Your task to perform on an android device: Open the Leaf Snap app and track your garden progress of African rose-mallow plants.
Image 0: 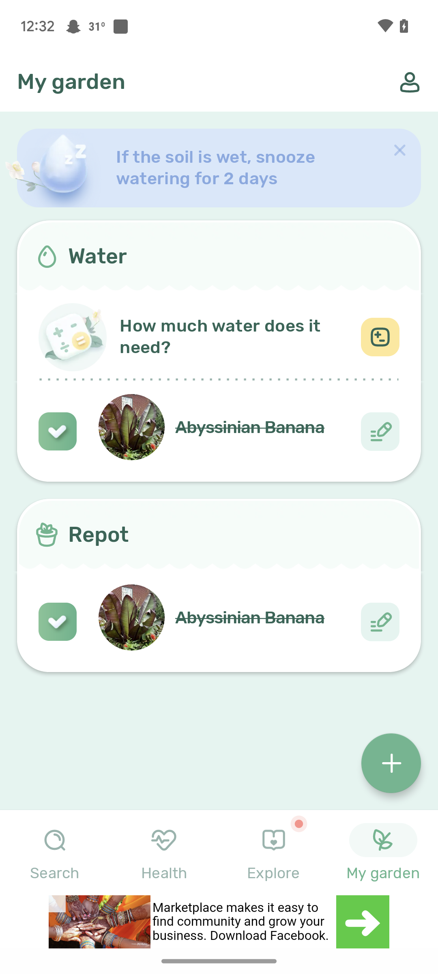
Open the Leaf Snap app
Step 0: open app "LeafSnap"
Image 1: 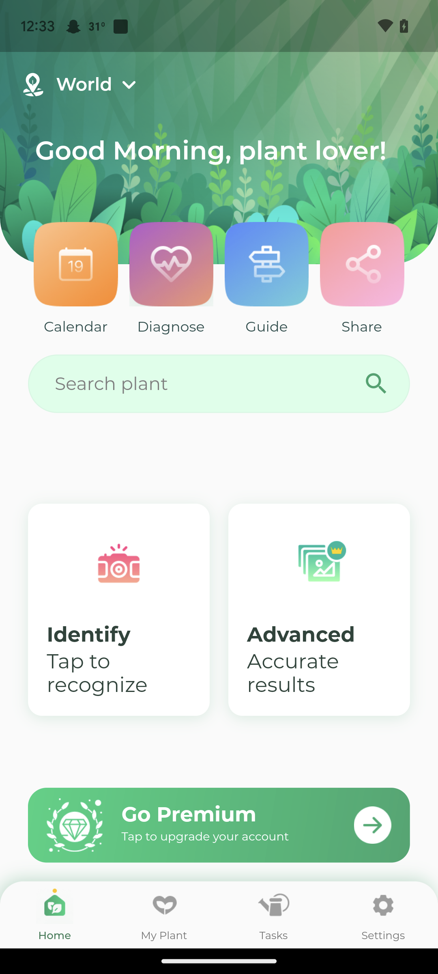
Go to the task tab at the bottom of the screen
Step 1: click (274, 915)
Image 2: 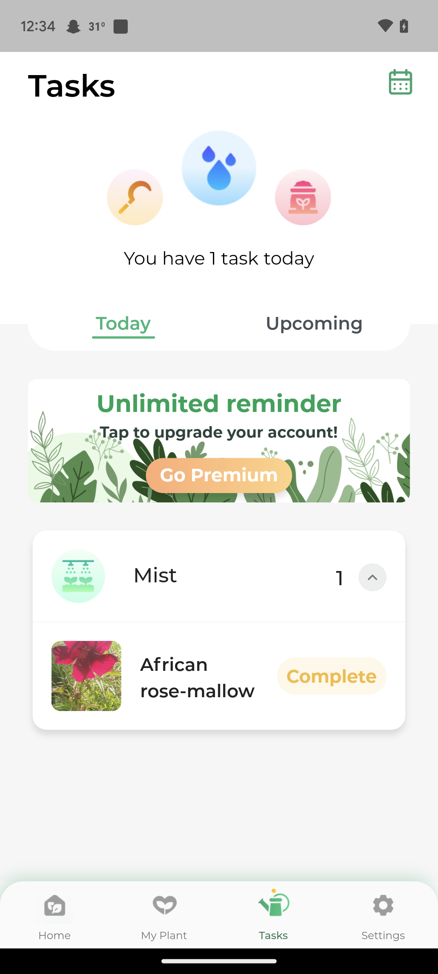
Click on the upcoming tab 
Step 2: click (314, 324)
Image 3: 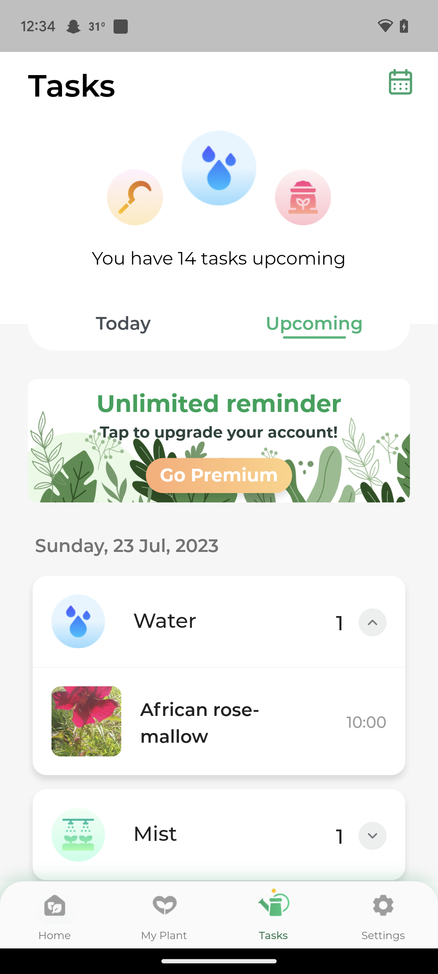
swipe up 
Step 3: scroll down
Image 4: 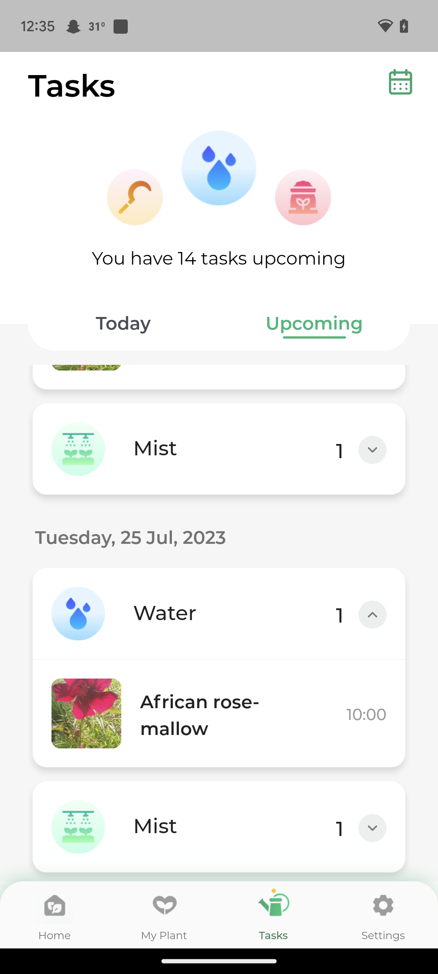
swipe up 
Step 4: scroll down
Image 5: 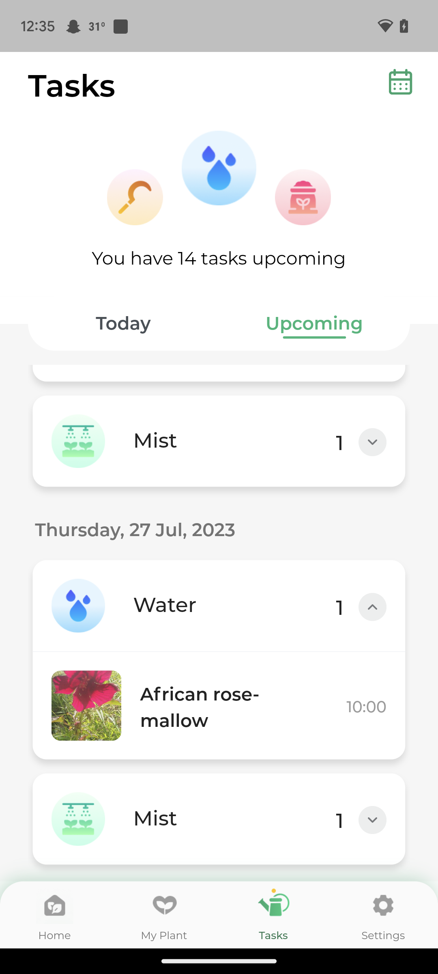
swipe up 
Step 5: scroll down
Image 6: 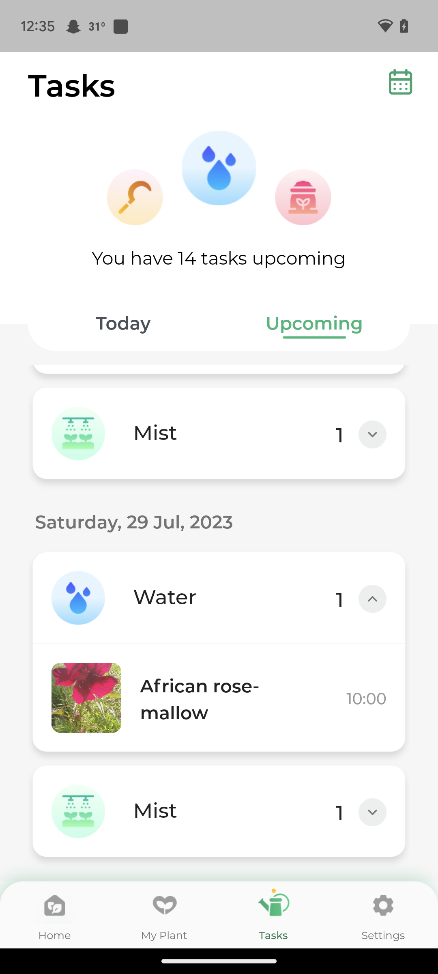
swipe up 
Step 6: scroll down